Your task to perform on an android device: I want to change the settings and turn on the loop video in the settings
Image 0: 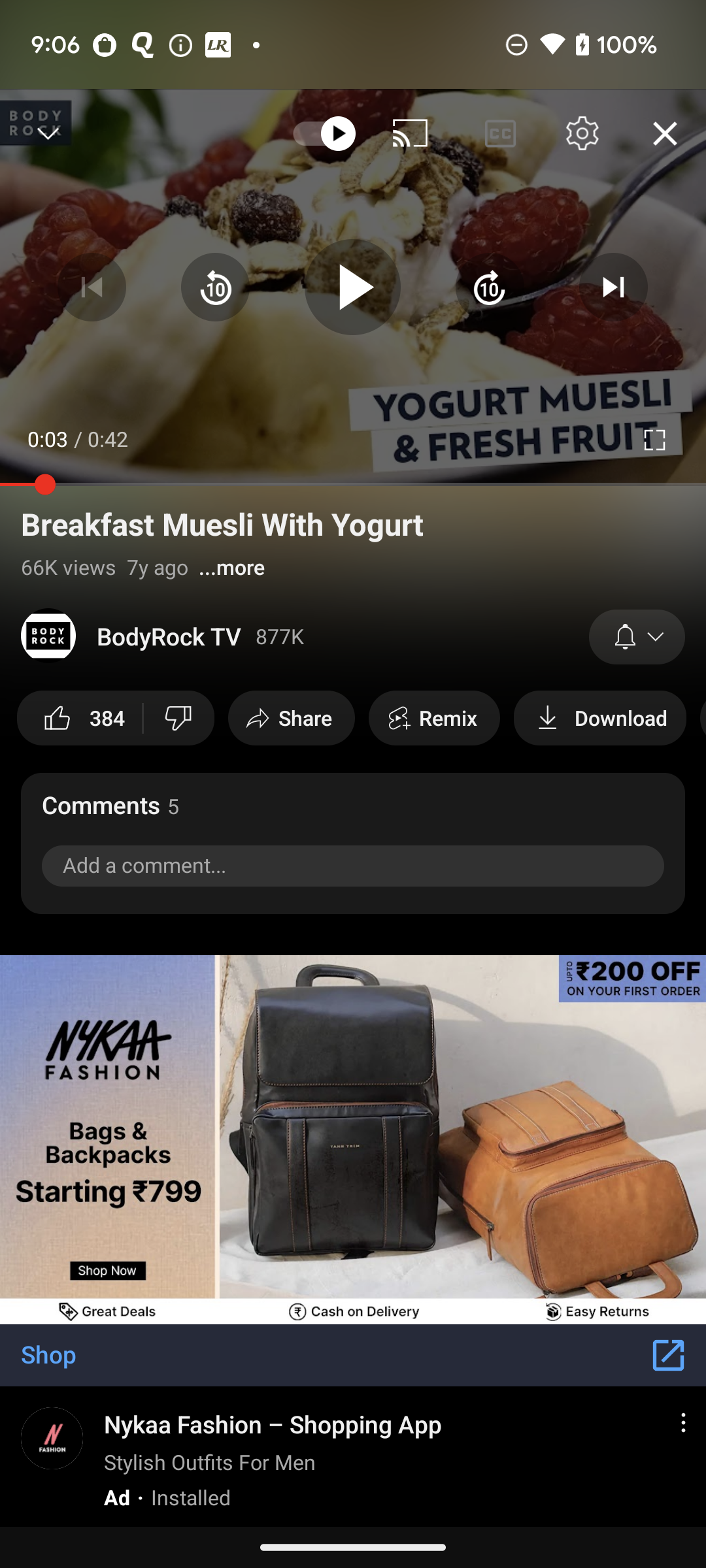
Click on the settings icon at top of the screen
Step 0: click (582, 133)
Image 1: 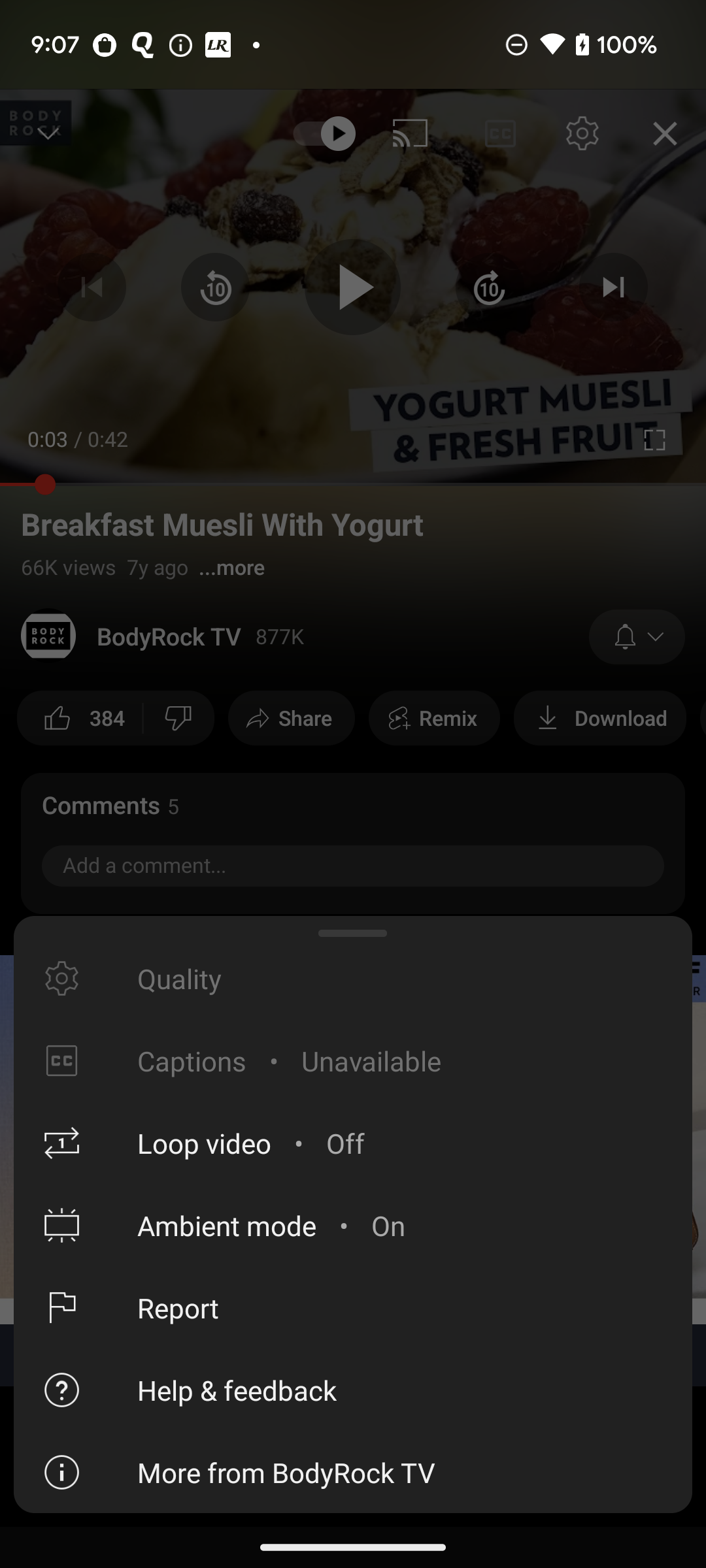
Click on the Loop video option to turn on 
Step 1: click (176, 1143)